Your task to perform on an android device: I am not being notified with the latest mails , Turn on the Gmail Notifications in the Gmail app
Image 0: 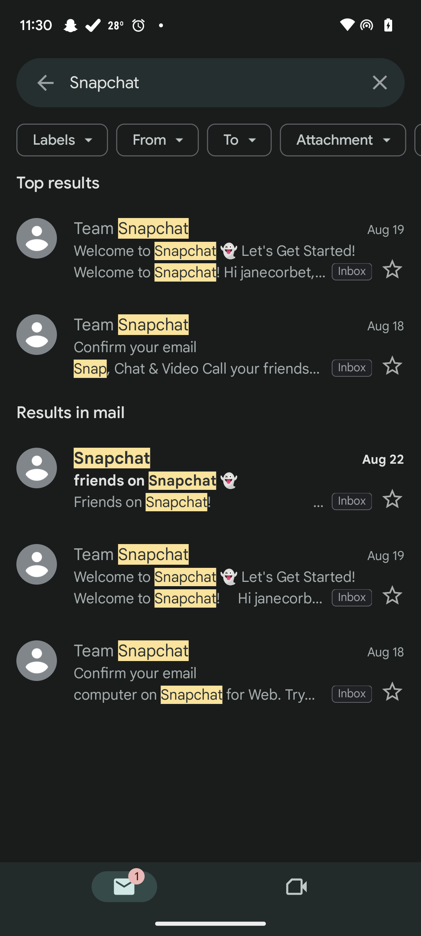
Click on the back icon at the top left corner of the screen
Step 0: click (45, 83)
Image 2: 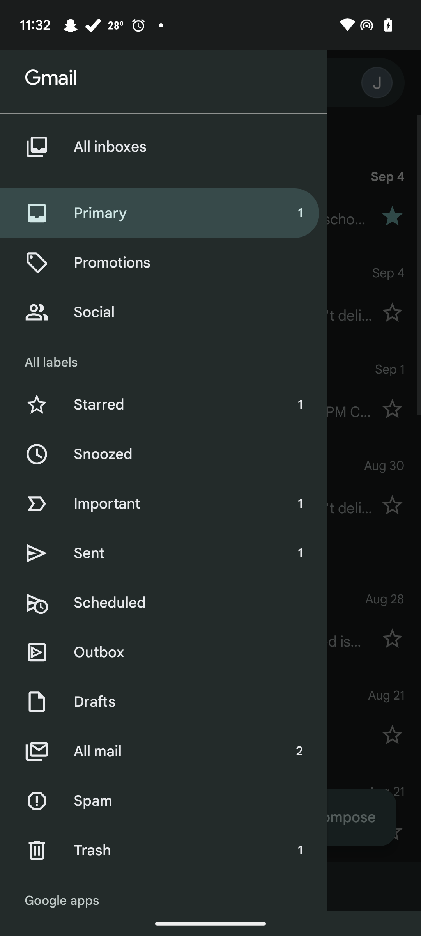
Swipe up the drawer
Step 2: scroll down
Image 3: 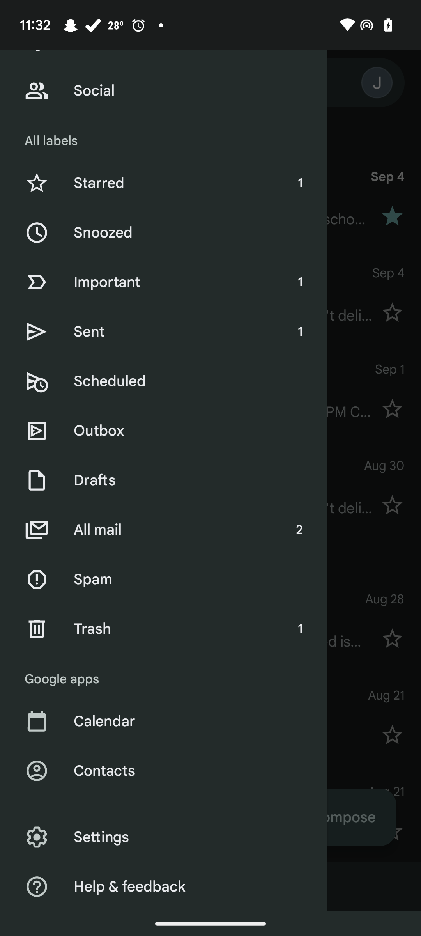
Click on the settings option
Step 3: click (196, 837)
Image 4: 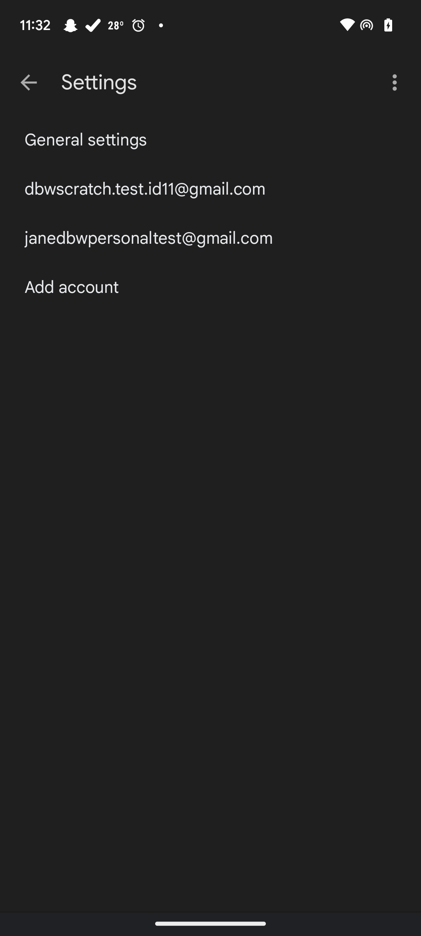
Click on the jane email id
Step 4: click (149, 238)
Image 5: 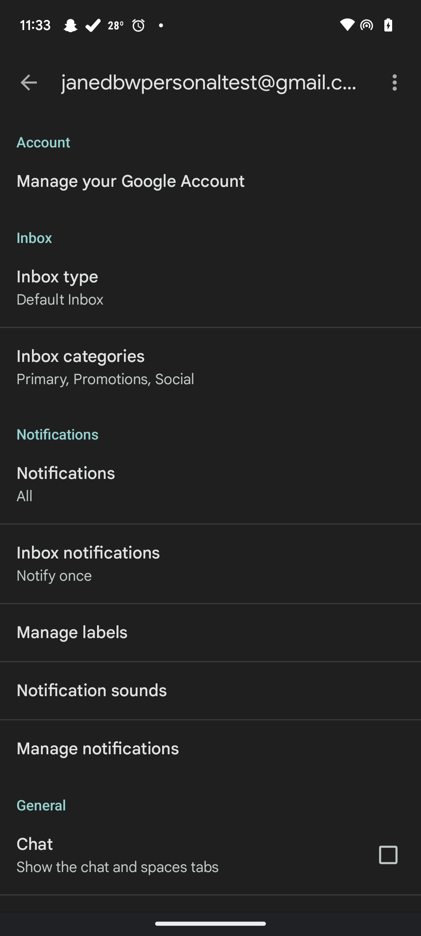
Click on the manage notifications option
Step 5: click (210, 749)
Image 6: 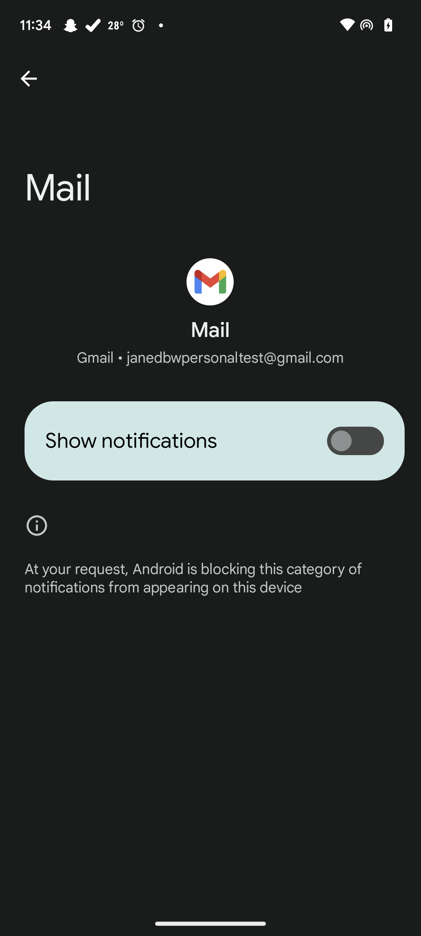
Enable the show notifications
Step 6: click (355, 440)